Your task to perform on an android device: On the Tira app, I want to look at makeup kits.
Image 0: 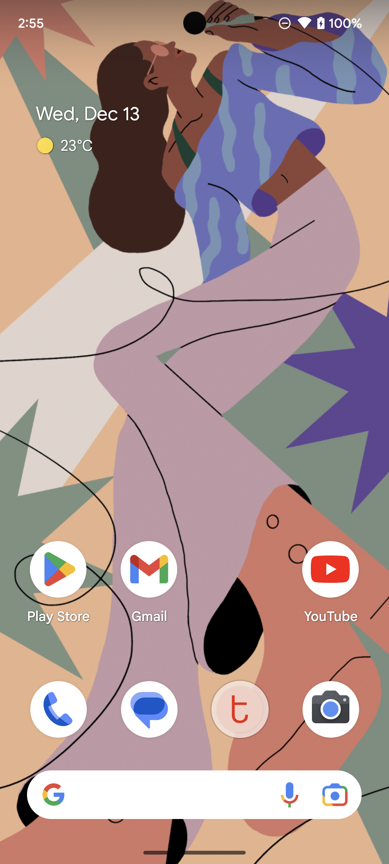
Open Tira app.
Step 0: open app "Tira"
Image 1: 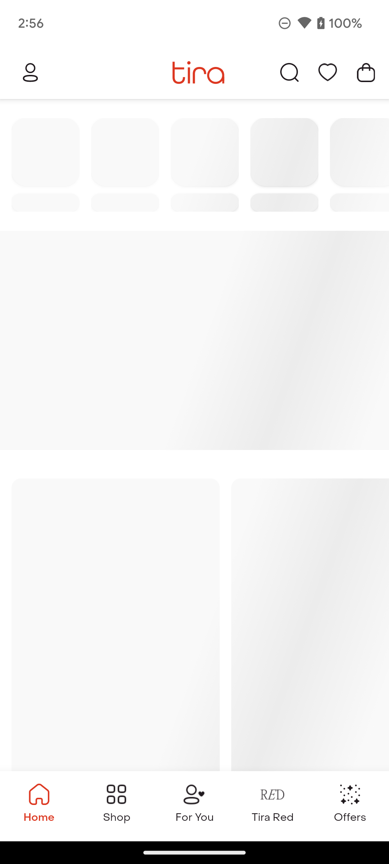
Open Tira app.
Step 1: wait
Image 2: 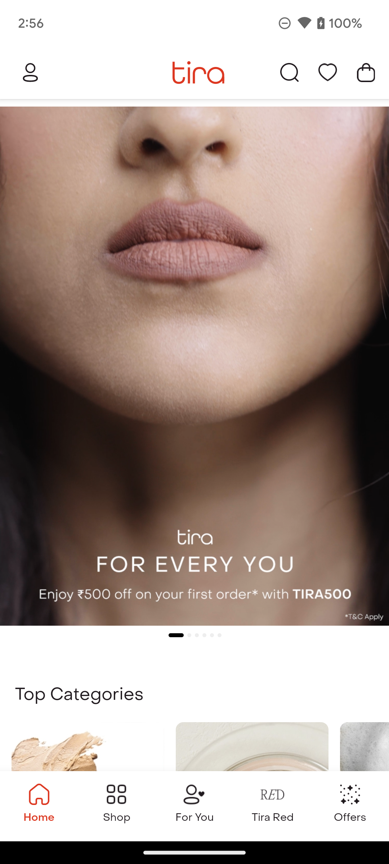
Click on the search bar on the screen.
Step 2: click (289, 72)
Image 3: 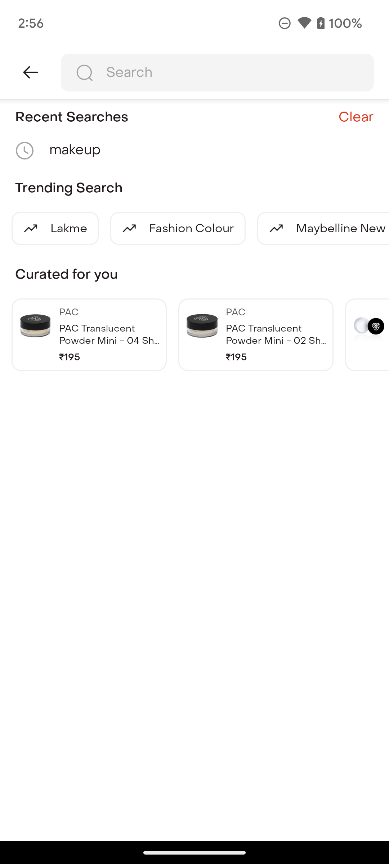
Click on the makeup option on the screen.
Step 3: click (211, 150)